Your task to perform on an android device: My wife didn't select a specific dish. Show me the full food menu of this Le Voltaire restaurant. 
Image 0: 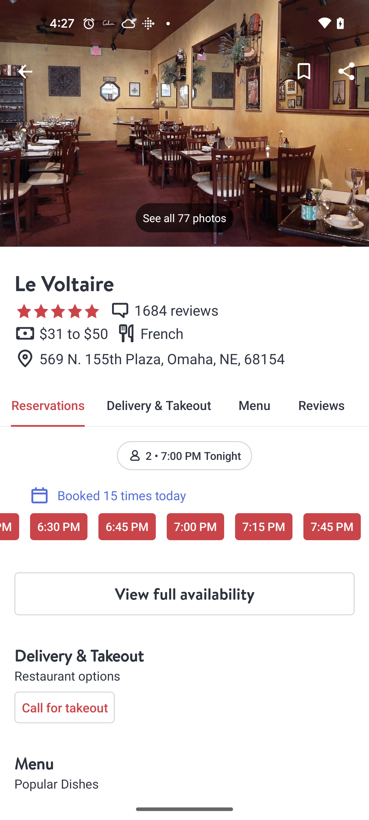
Scroll down to view menu
Step 0: scroll down
Image 1: 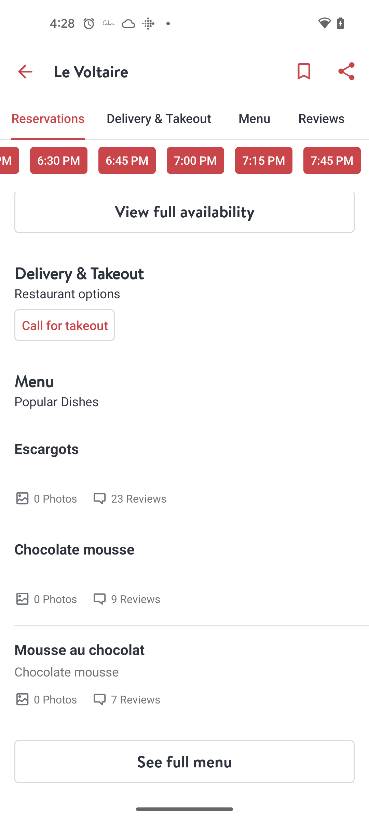
Click on the See full menu button at the bottom of the screen
Step 1: click (184, 761)
Image 2: 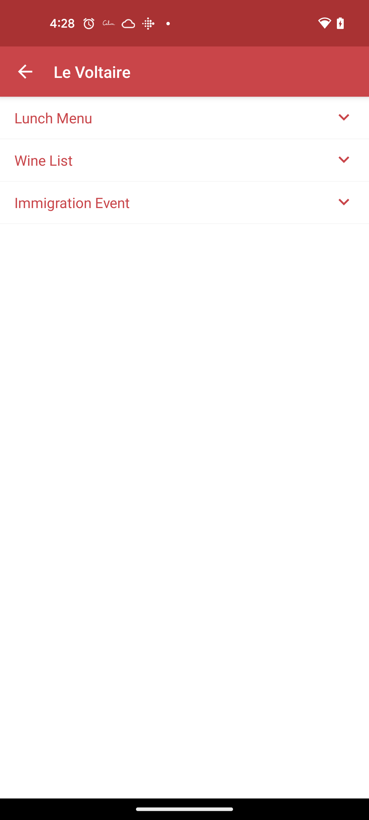
Click on the drop down icon next to Lunch Menu 
Step 2: click (184, 118)